Your task to perform on an android device: Delete MyRec_1123_0812.m4a from the MyRecorder app.
Image 0: 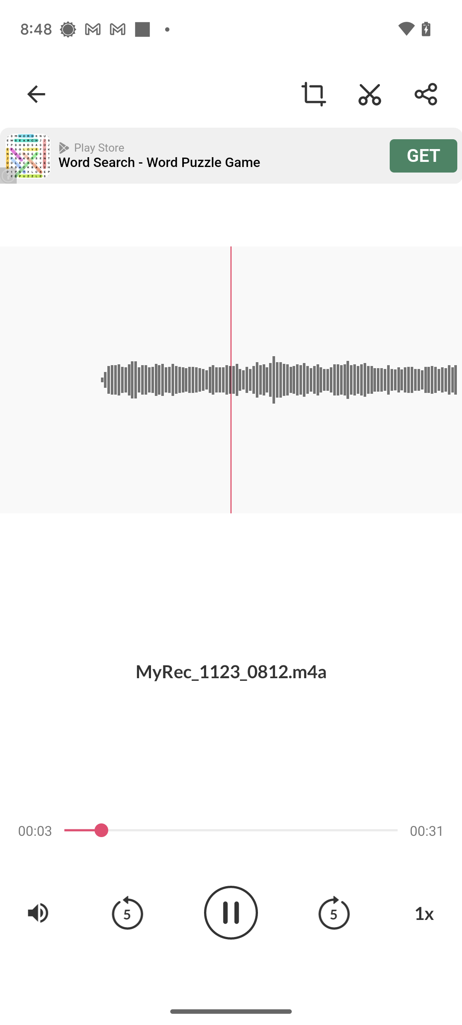
Go back to the Recordings.
Step 0: press back button
Image 1: 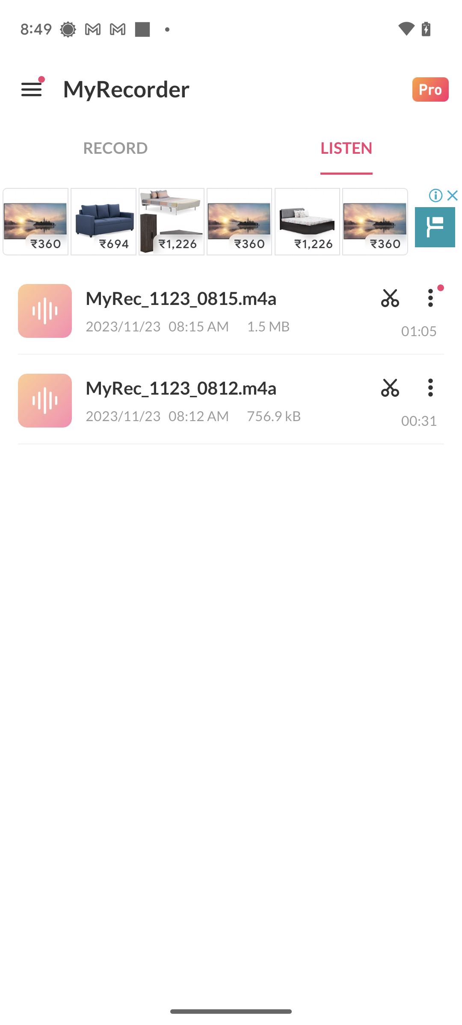
Click on the three dot menu of second recording.
Step 1: click (430, 387)
Image 2: 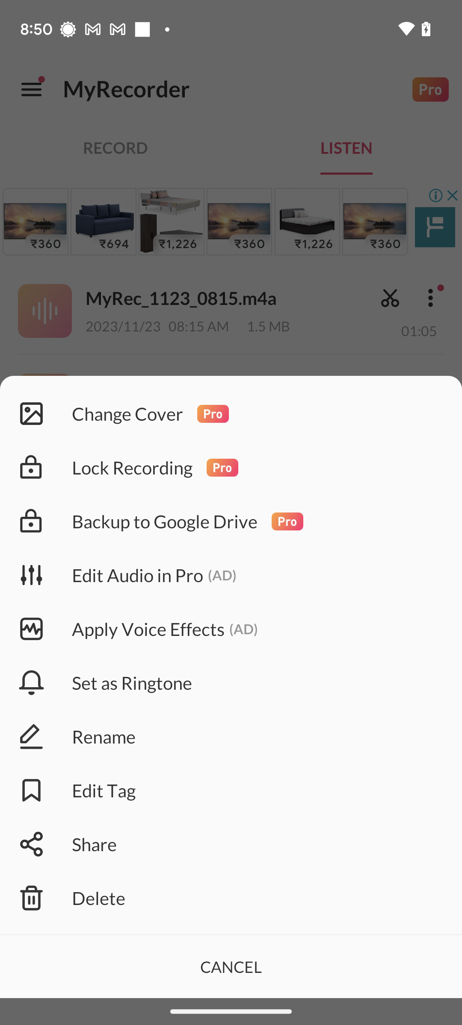
Click on Delete tab at the bottom.
Step 2: click (231, 898)
Image 4: 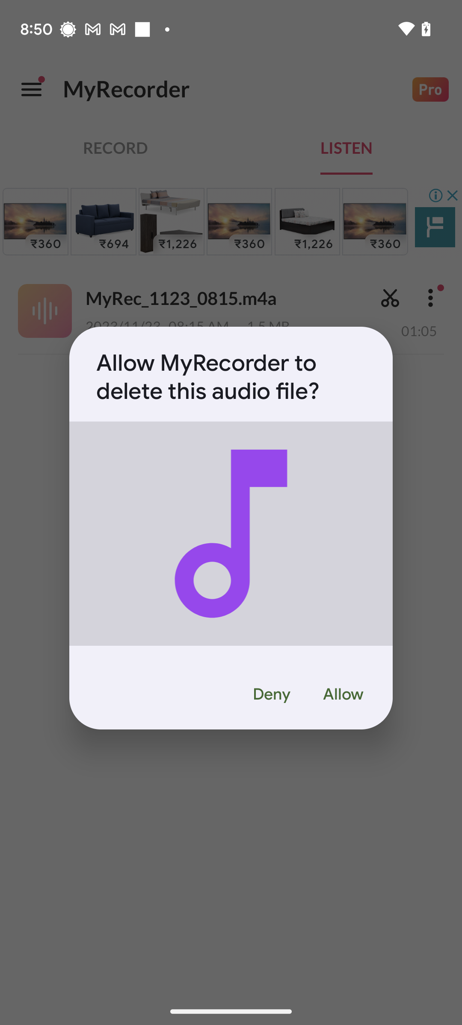
Click on Allow.
Step 4: click (343, 694)